Your task to perform on an android device: I want to adjust the brightness of my book.
Image 0: 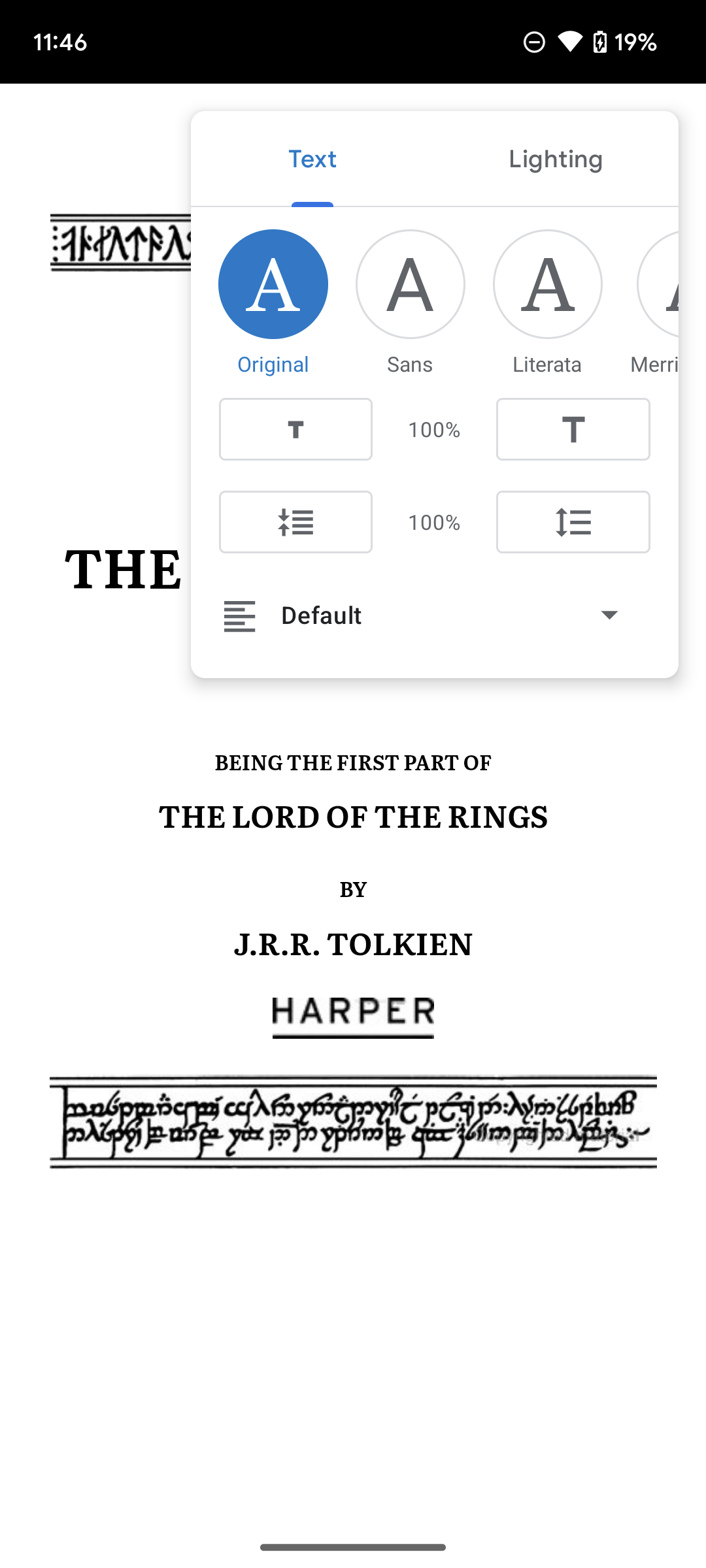
Click on the Lighting option on the screen.
Step 0: click (556, 159)
Image 1: 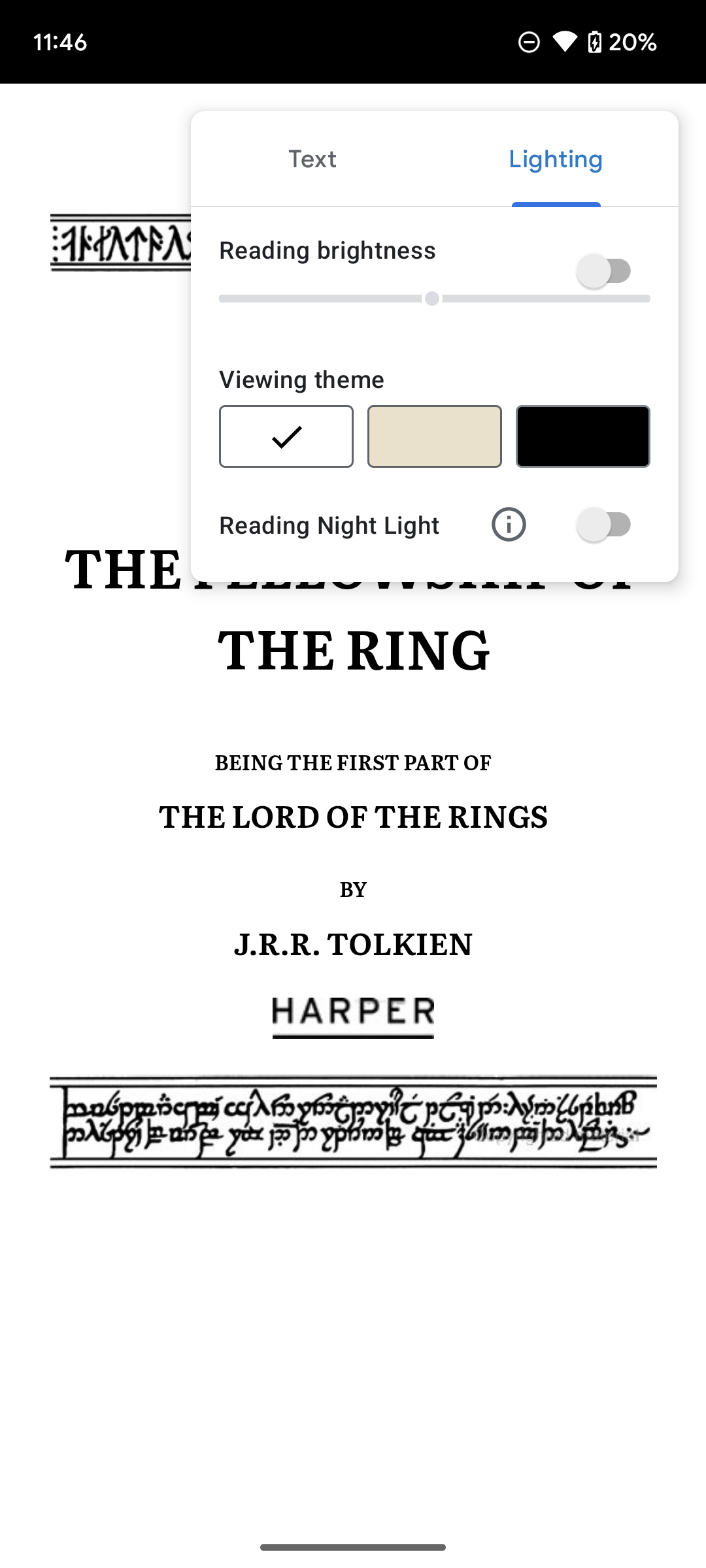
Click on the Reading brightness option on the screen.
Step 1: click (435, 298)